Your task to perform on an android device: I'm going to meet my son in Berlin for important work with my wife and I decided to go there by flight, so search for the one way flight from Stuttgart to Berlin airport on January 1,2024 in the EaseMy Trip app.
Image 0: 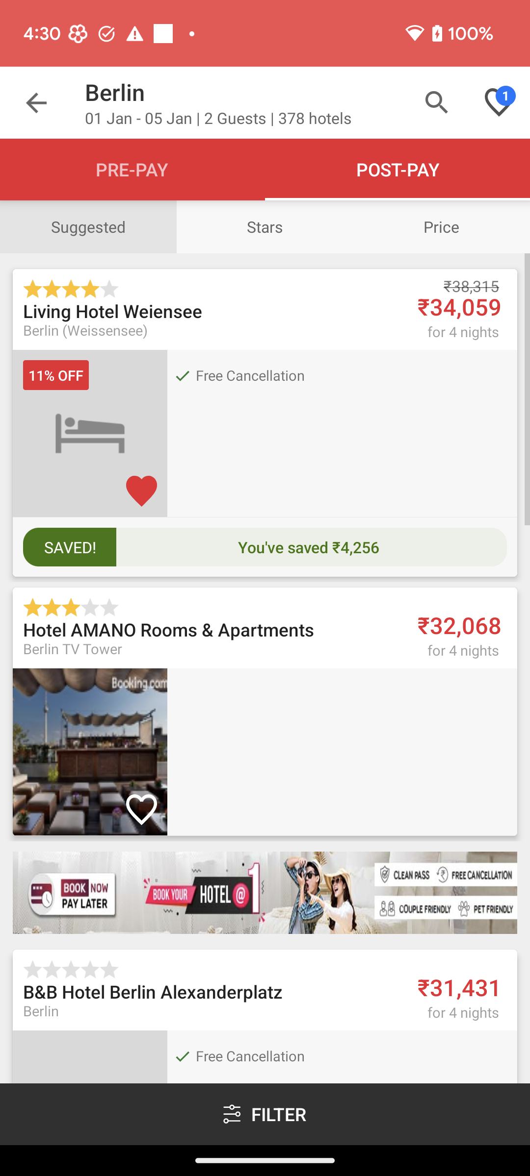
Open the EaseMy Trip app.
Step 0: open app "EaseMyTrip"
Image 1: 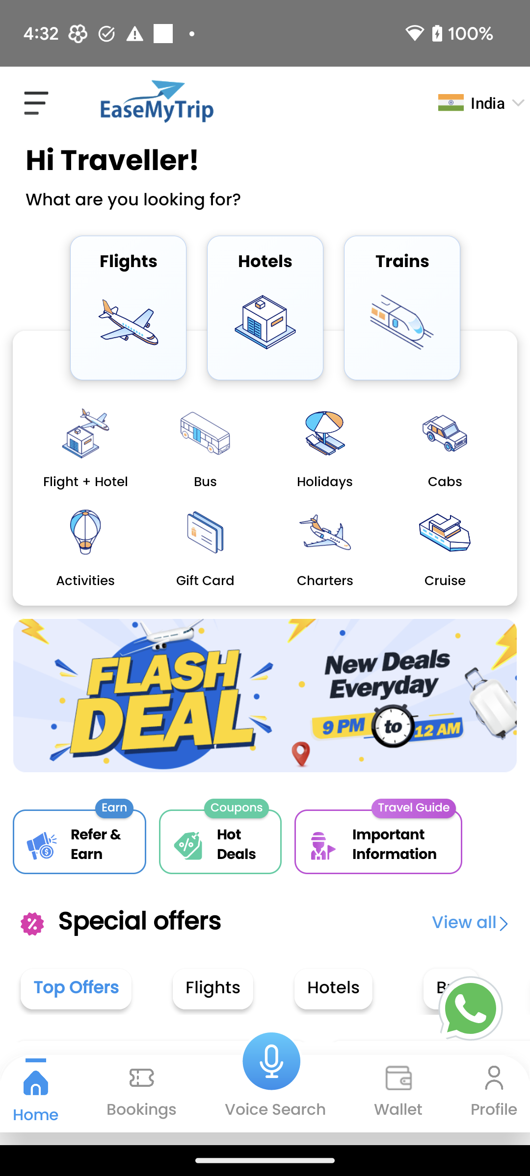
Click on the Flights tab icon to search for the flights.
Step 1: click (128, 322)
Image 2: 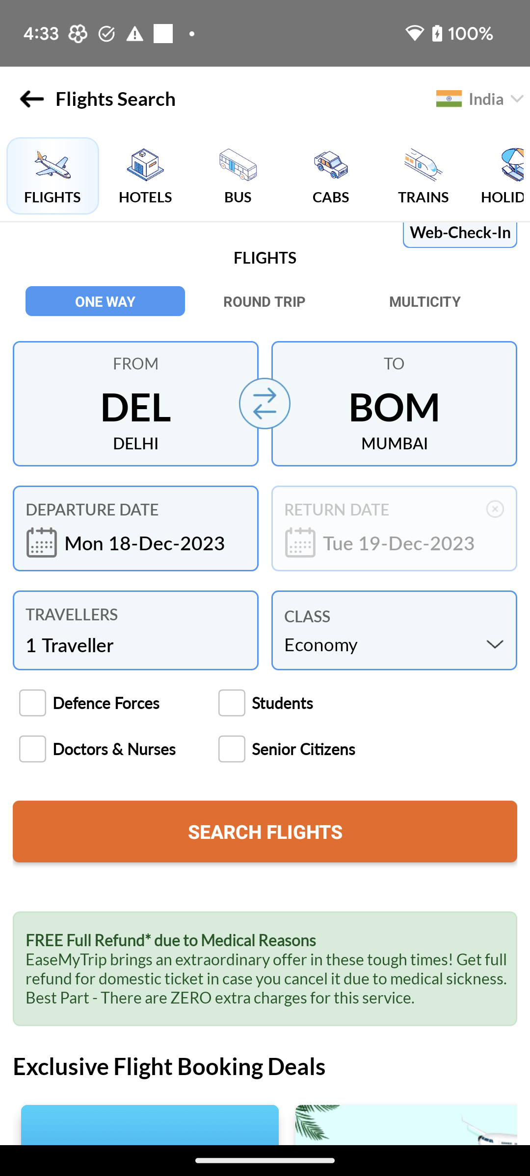
Click on the first input box to enter the departure location.
Step 2: click (135, 406)
Image 3: 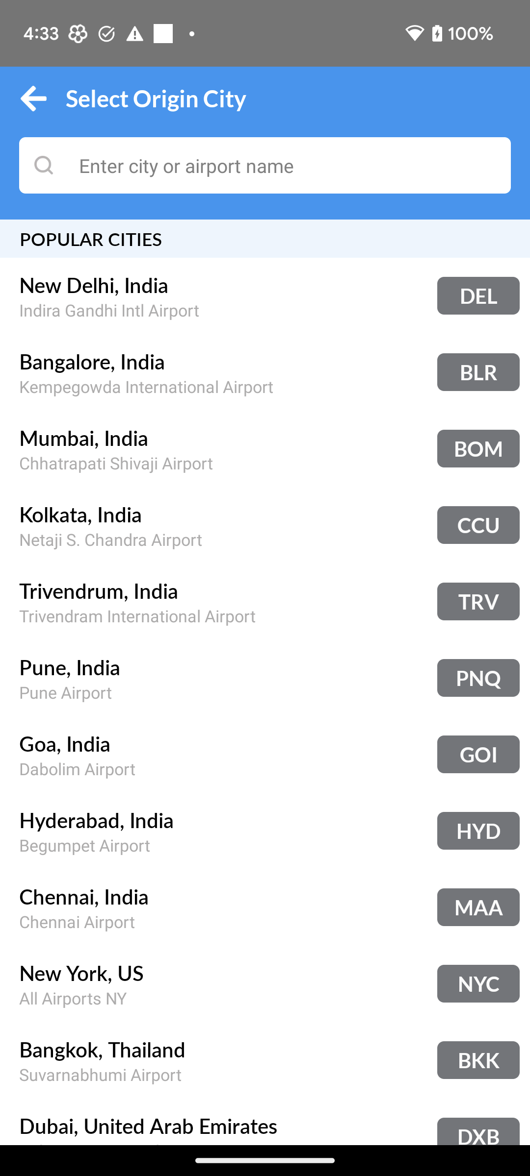
Click on the search location bar to search for the location.
Step 3: click (287, 165)
Image 4: 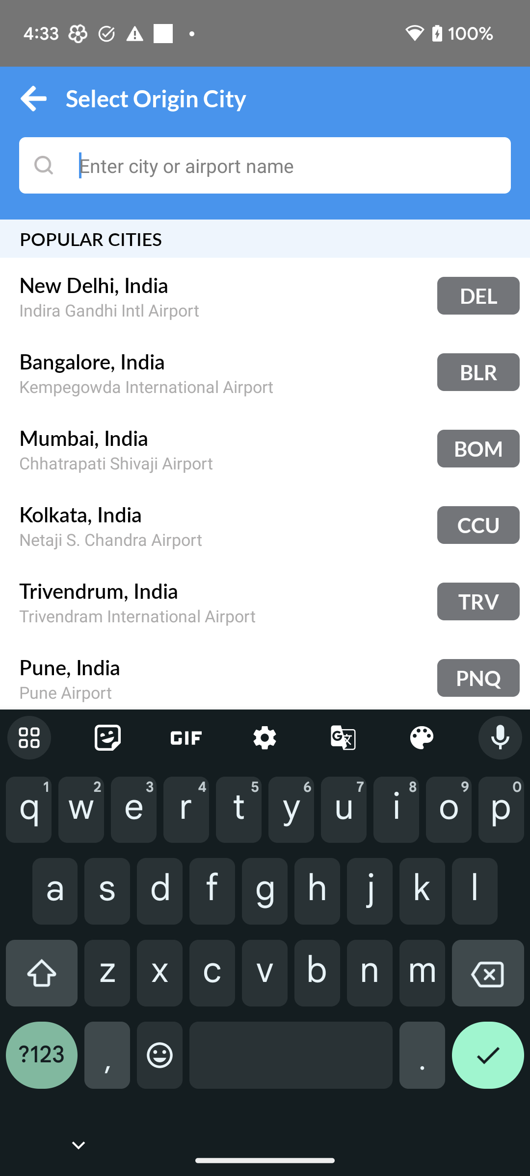
Type Stuttgart in the search location bar to search for the departure location.
Step 4: type "Stuttgart"
Image 5: 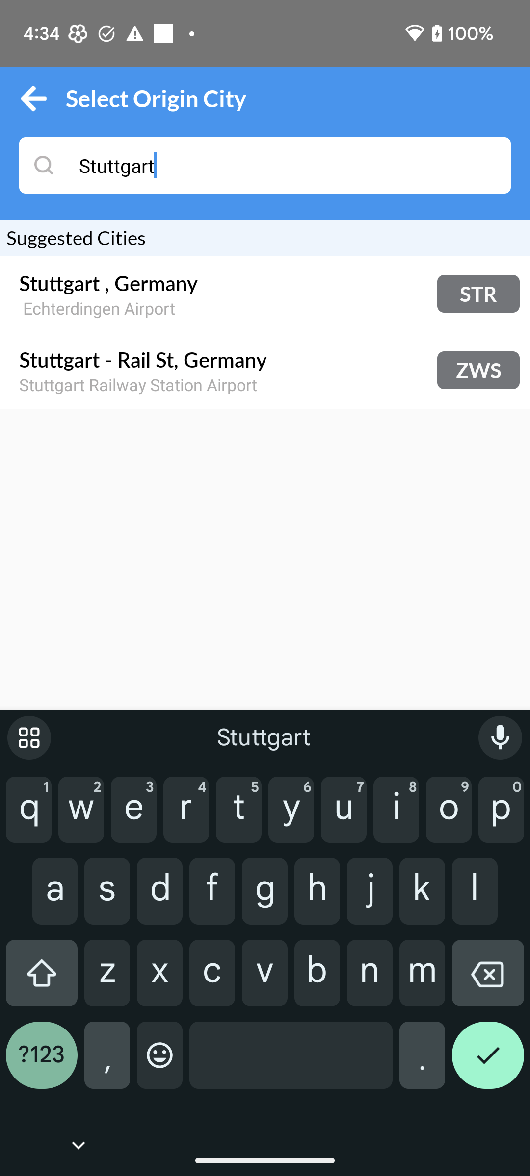
Click on the Stuttgart, Germany to select the departure location.
Step 5: click (108, 283)
Image 6: 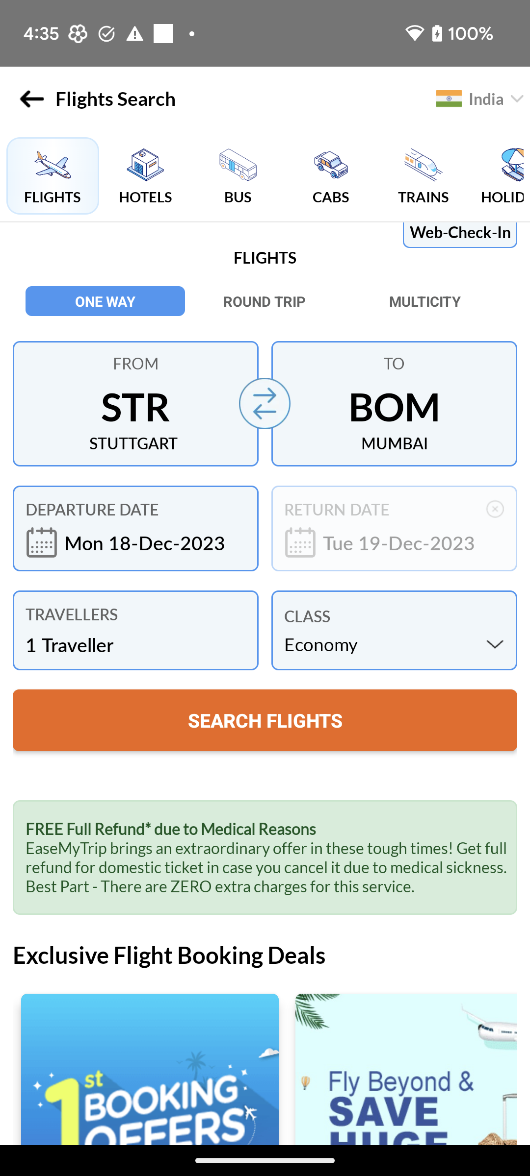
Click on the second input box to enter the destination location.
Step 6: click (394, 406)
Image 7: 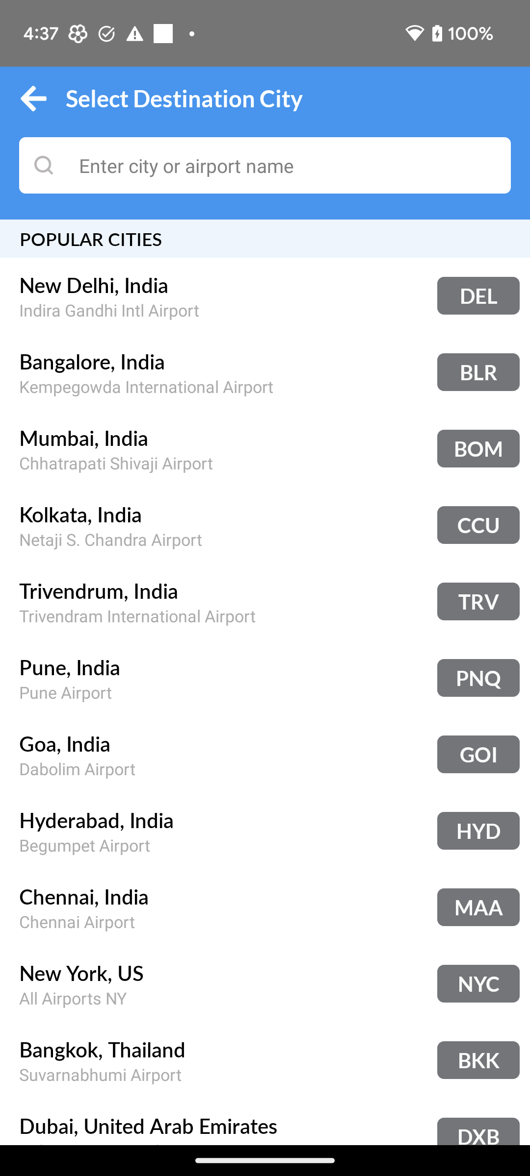
Click on the search location bar to search for the location.
Step 7: click (287, 165)
Image 8: 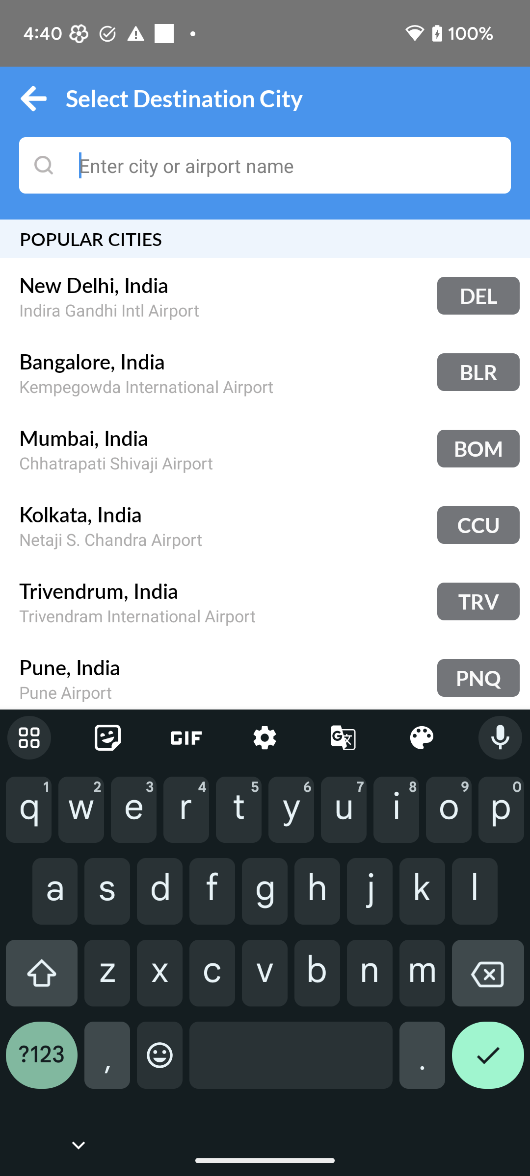
Type Berlin, Germany in the search location bar to search for the destination location.
Step 8: type "Berlin, Germany"
Image 9: 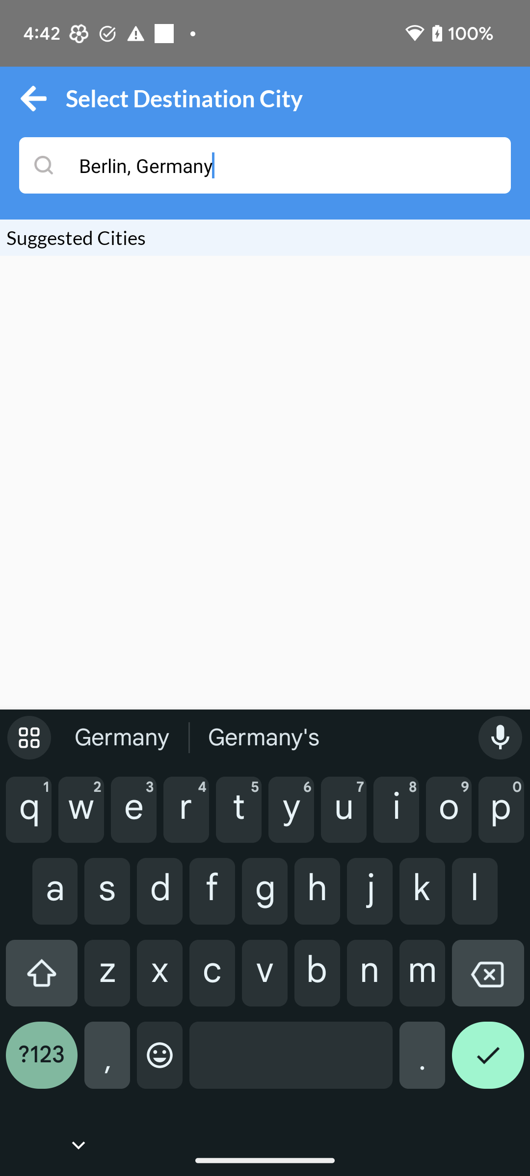
Type Berlin, Germany in the search location bar to search for the destination location.
Step 9: wait
Image 10: 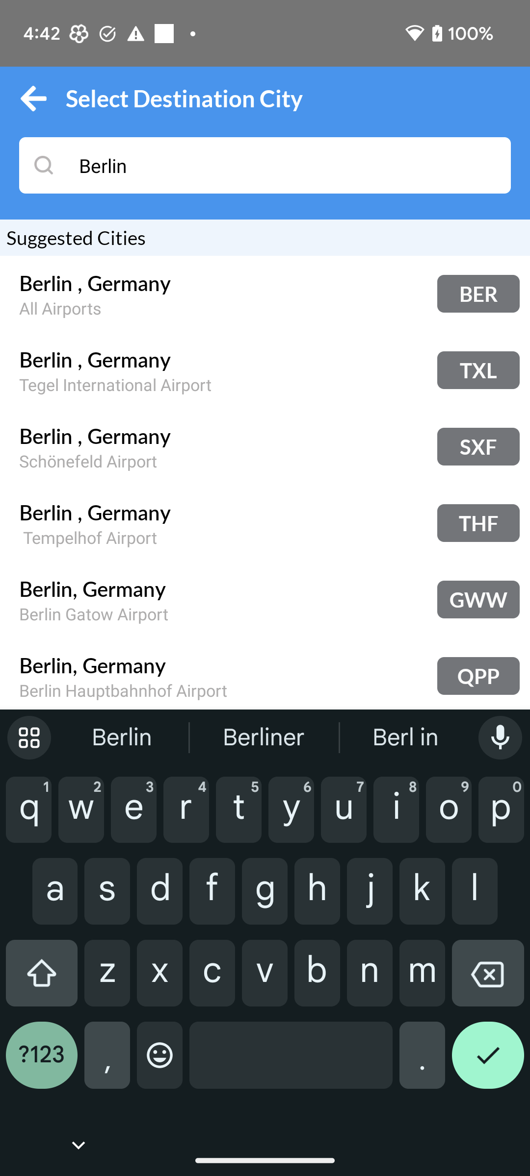
Click on the Berlin, Germany to select the destination location.
Step 10: click (95, 283)
Image 11: 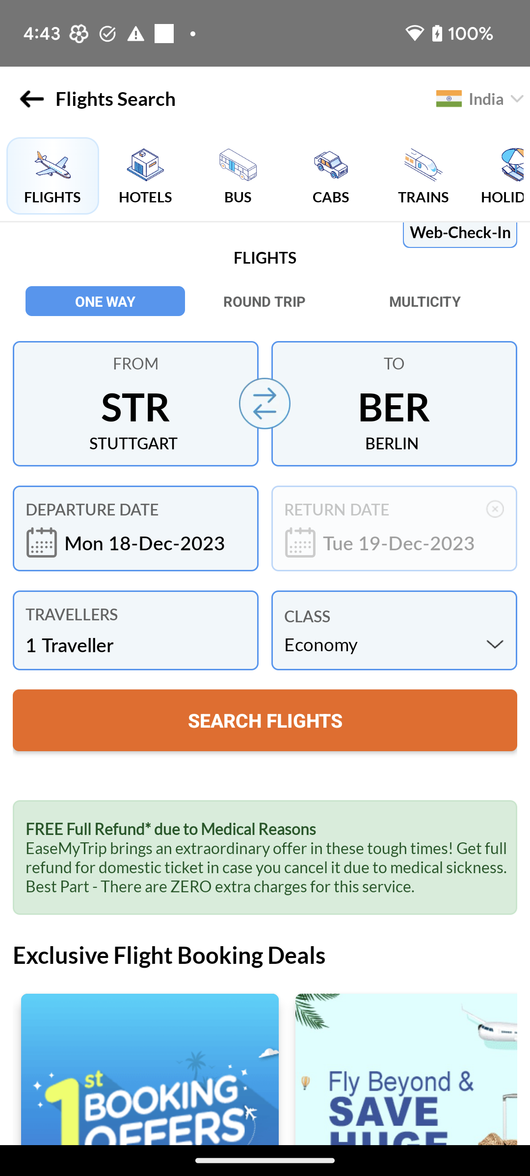
Click on the date section to select the departure date.
Step 11: click (155, 542)
Image 12: 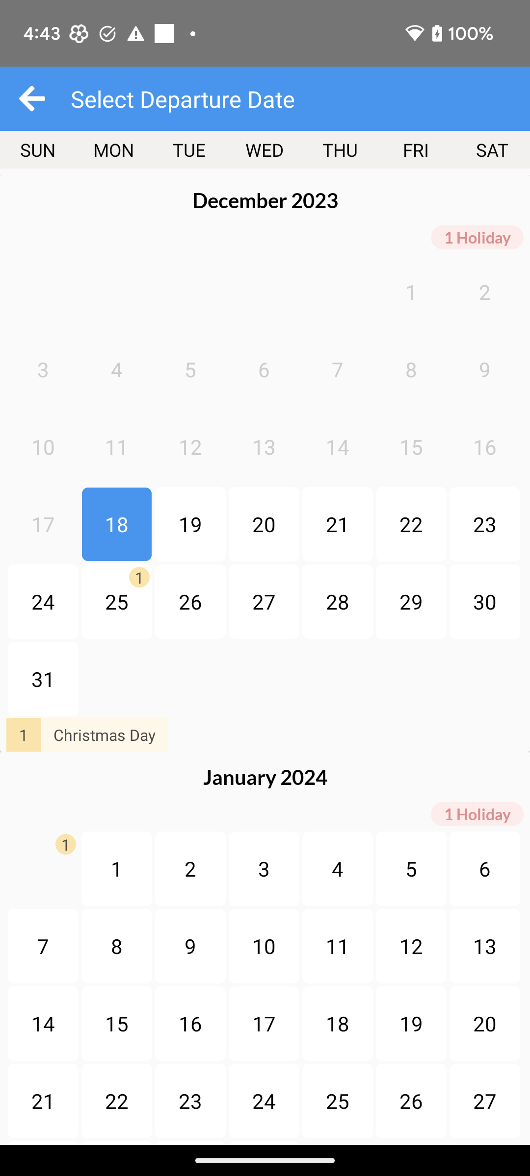
Click on the January 1 to select the departure date.
Step 12: click (116, 868)
Image 13: 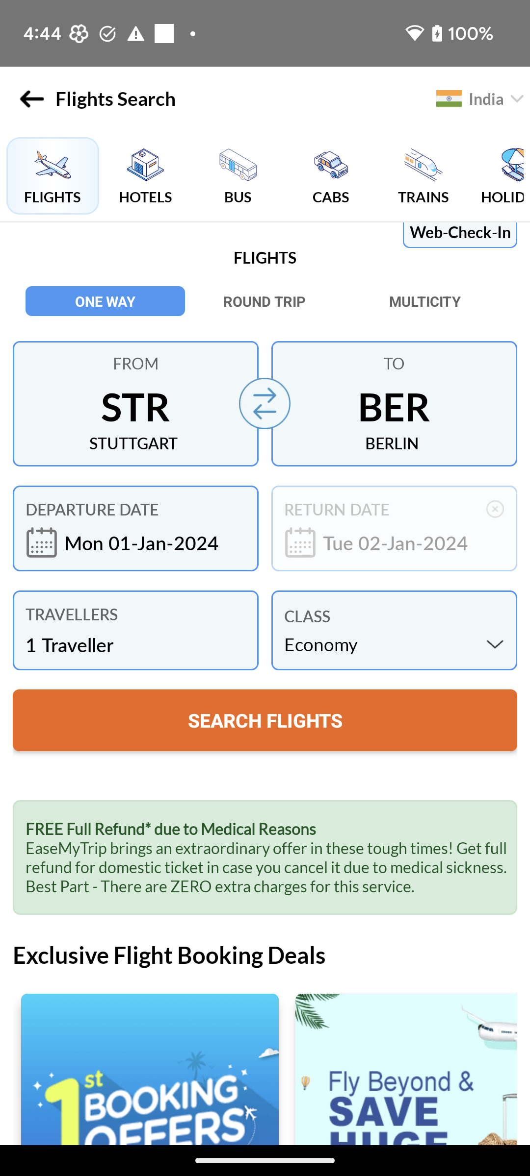
Click on the Traveller section to select the travelers.
Step 13: click (142, 614)
Image 14: 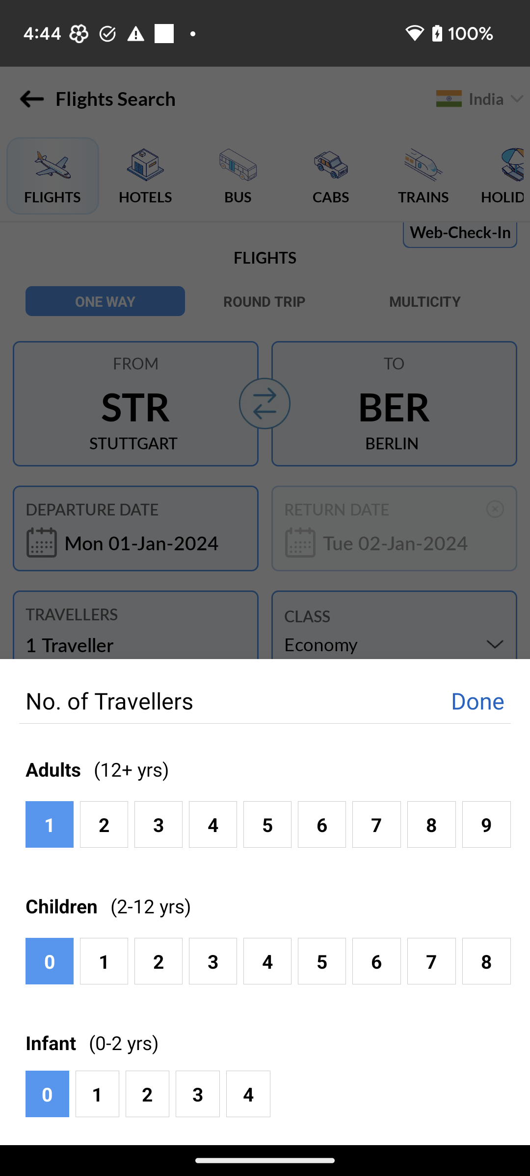
Click on the 2 in the Adults section to select the number of travelers.
Step 14: click (104, 824)
Image 15: 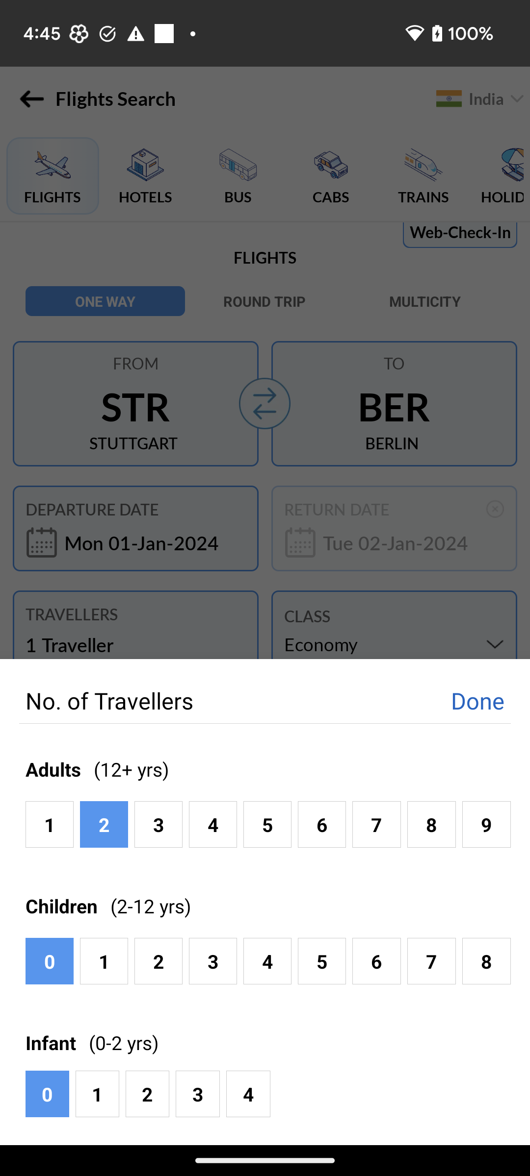
Click on the Done button to confirm the number of travelers.
Step 15: click (477, 700)
Image 16: 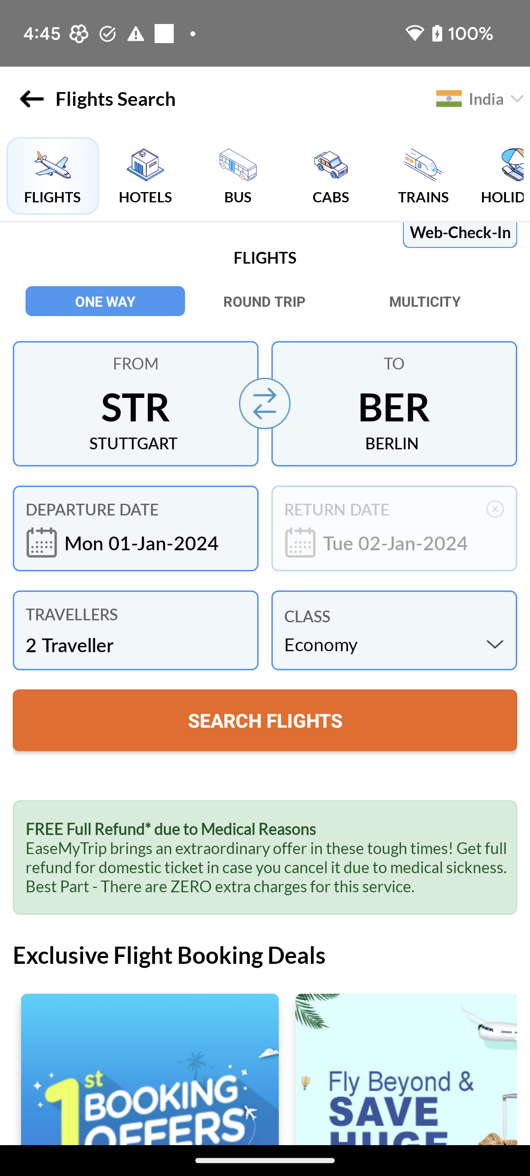
Click on the Search Flights button to search for the flights.
Step 16: click (265, 720)
Image 17: 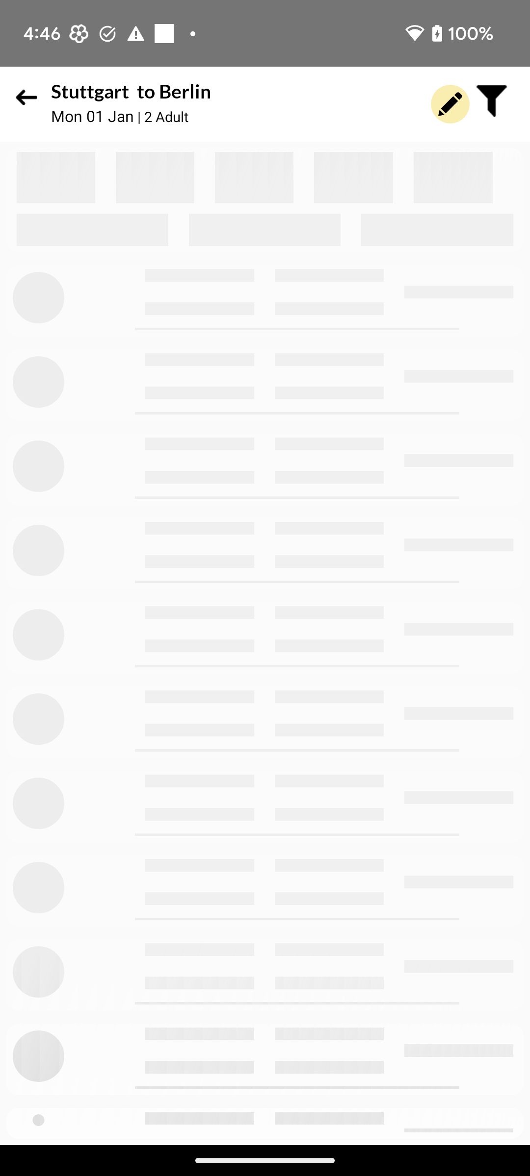
Click on the Search Flights button to search for the flights.
Step 17: wait